Your task to perform on an android device: I would like to purchase a new pair of tennis shoes for my hubby because his current ones are becoming damaged.Use the Amazon app to find men's K Swiss tennis shoes.
Image 0: 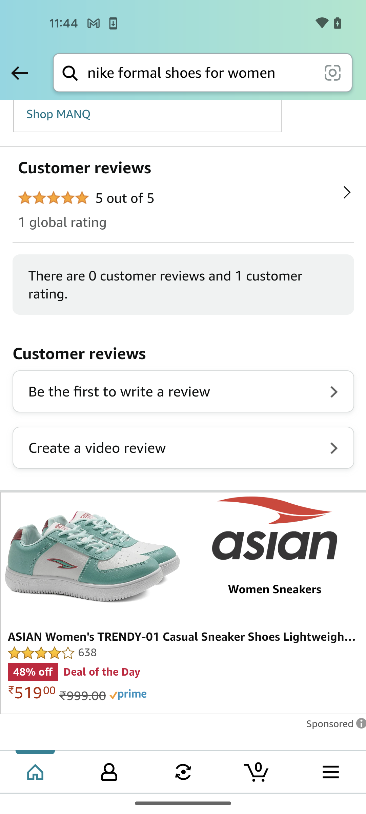
Tap on the search bar at the top of the screen
Step 0: click (200, 73)
Image 1: 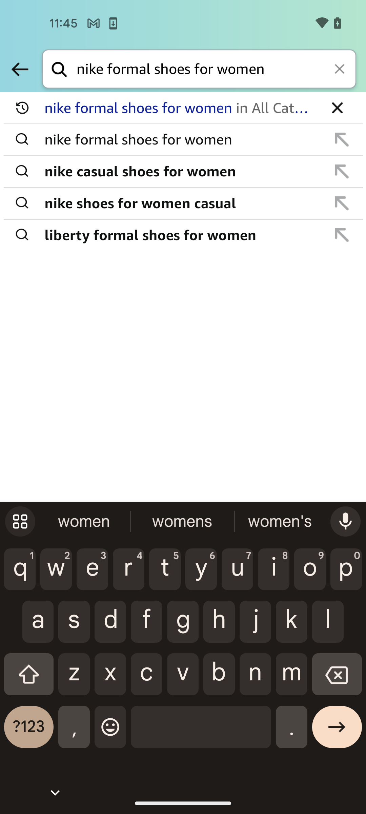
Tap on the cross icon to clear the search bar
Step 1: click (340, 70)
Image 2: 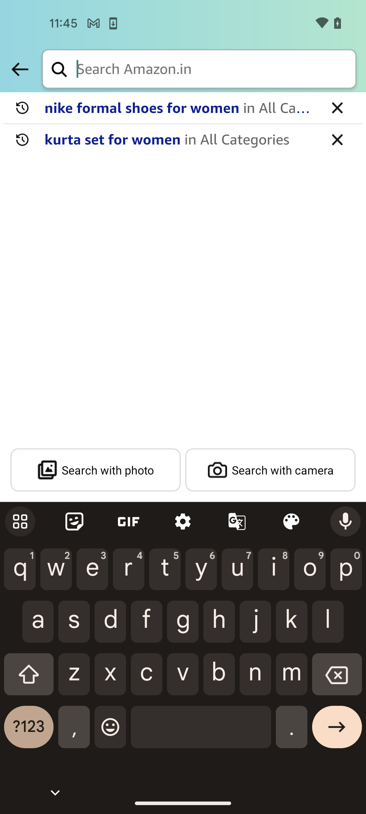
Search the men's K Swiss tennis shoes
Step 2: type "K Swiss tennis shoes for men"
Image 3: 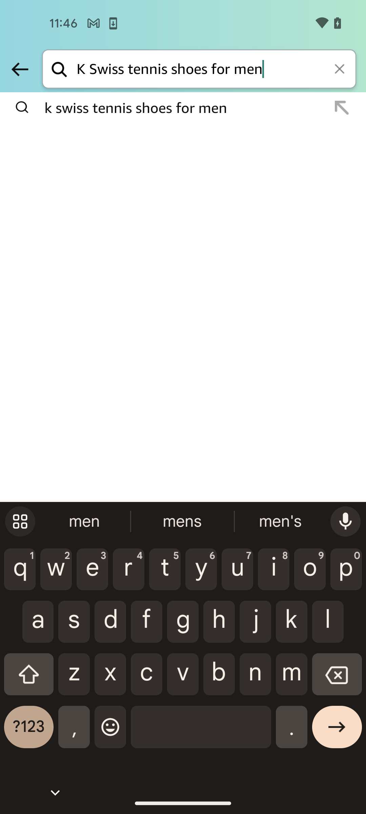
Tap on the search result
Step 3: click (184, 108)